Your task to perform on an android device: It's my birthday, and I invited my friends to my house party, and I want to listen to some pop songs because I like pop music.
Image 0: 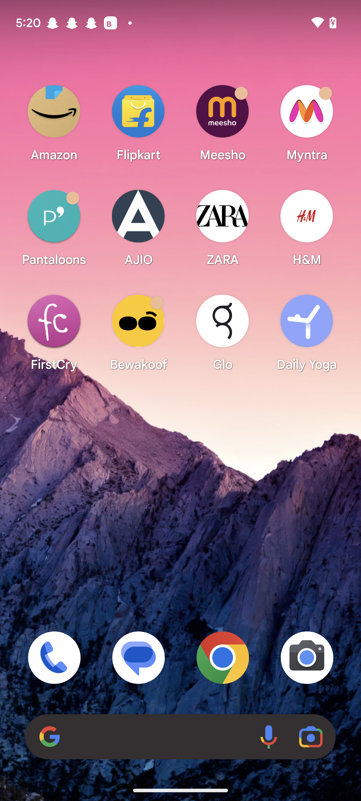
open the youtube app
Step 0: open app "YouTube"
Image 1: 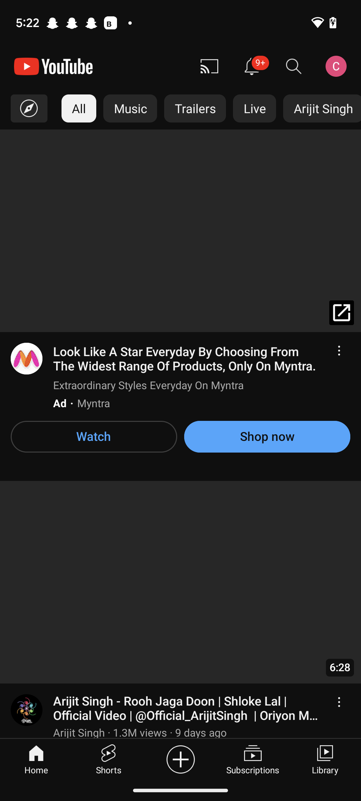
click on the search icon at the top of the screen
Step 1: click (294, 66)
Image 2: 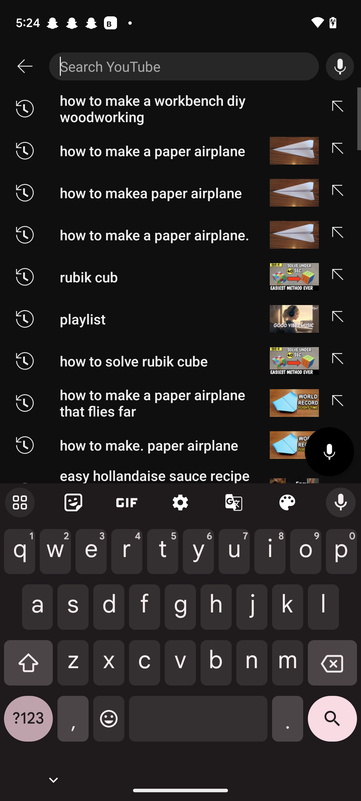
type the pop songs on the search bar
Step 2: type "pop songs"
Image 3: 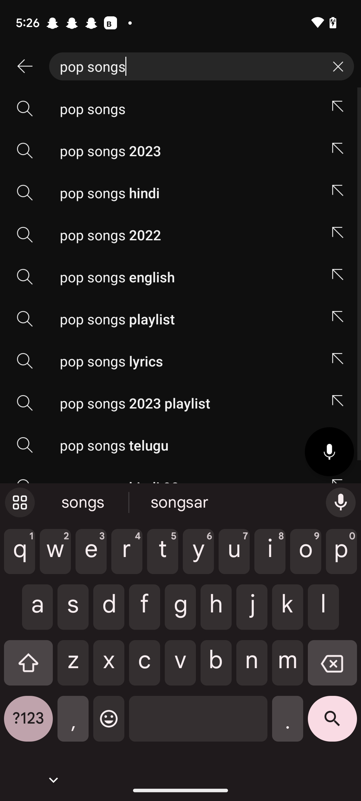
click on the search icon in the keyboard
Step 3: click (332, 724)